Your task to perform on an android device: Open the Radio Garden app and find FM 24 Bhiwadi 90.8 radio station 
Image 0: 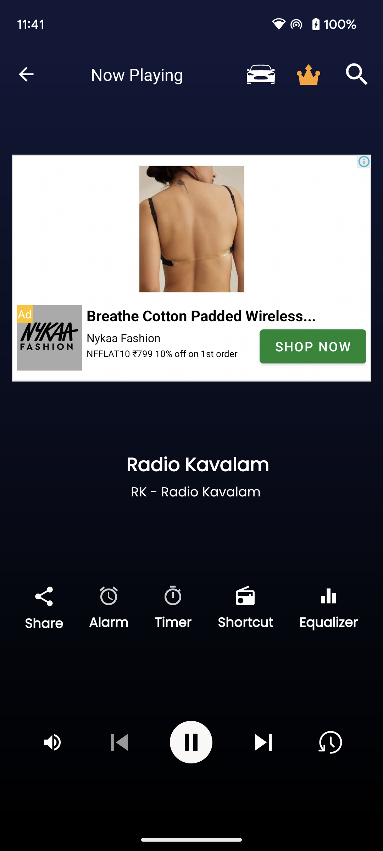
Open the Radio Gardne app
Step 0: open app "Radio Garden"
Image 1: 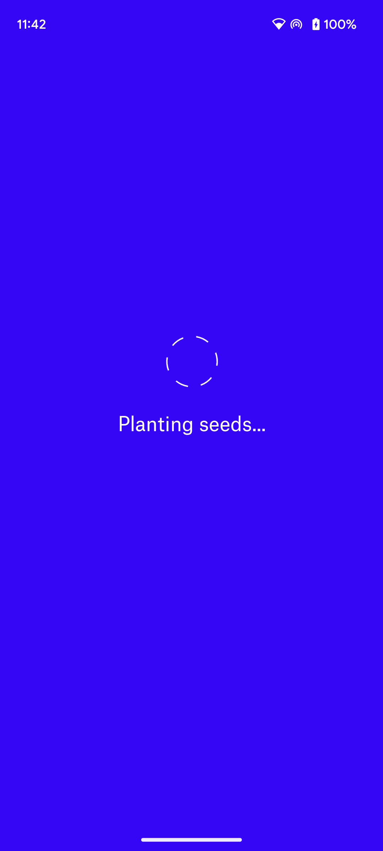
Open the Radio Gardne app
Step 1: wait
Image 2: 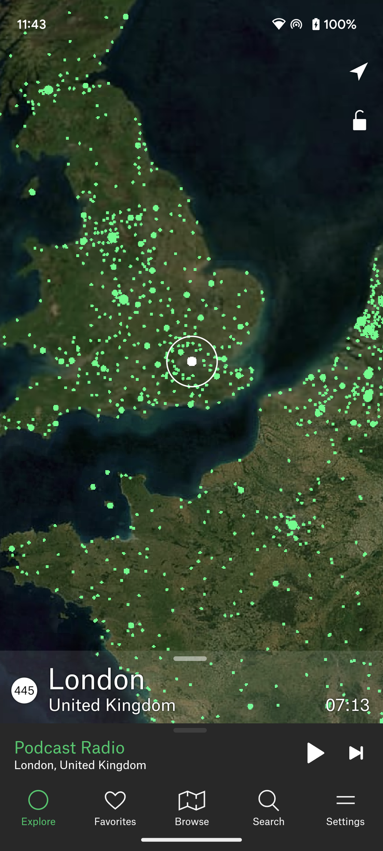
Click on the search icon at the bottom of the screen
Step 2: click (268, 806)
Image 3: 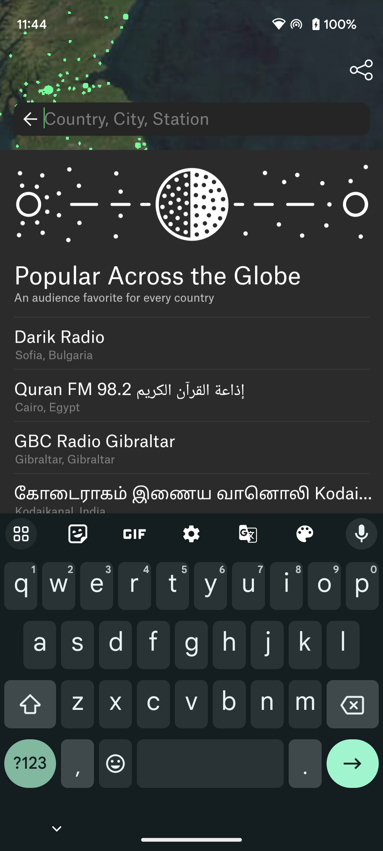
Type FM 24 Bhiwadi 90.8 in search bar
Step 3: type "FM 24 Bhiwadi 90.8"
Image 4: 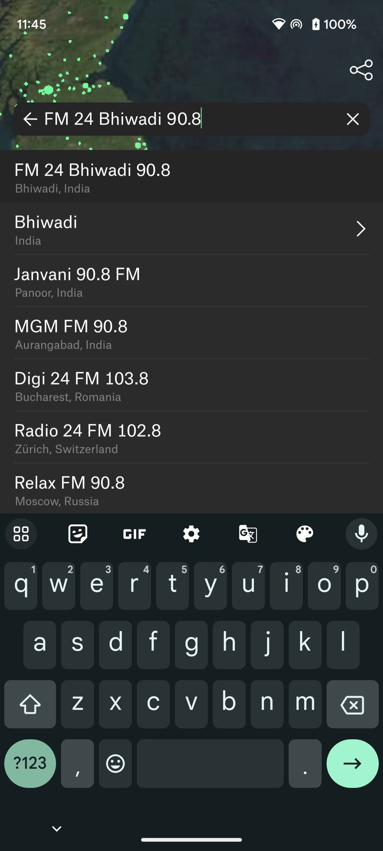
Click on the FM 24 Bhiwadi 90.8 to play this radio station
Step 4: click (195, 169)
Image 5: 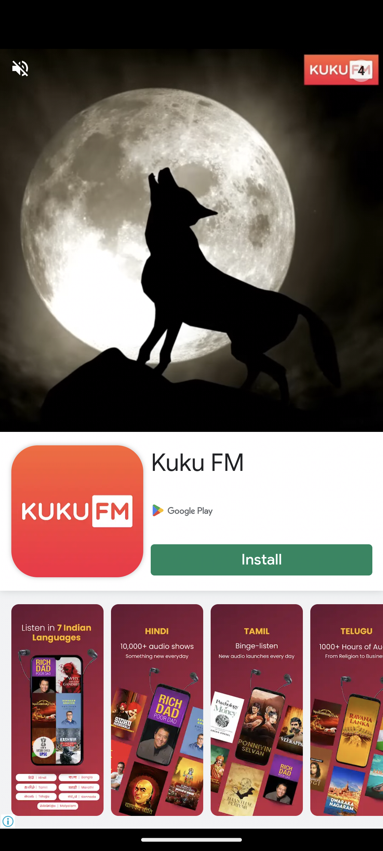
Click on the FM 24 Bhiwadi 90.8 to play this radio station
Step 5: wait